Your task to perform on an android device: I'd like to lengthen the workout period, therefore set the timer for 5 minutes longer.
Image 0: 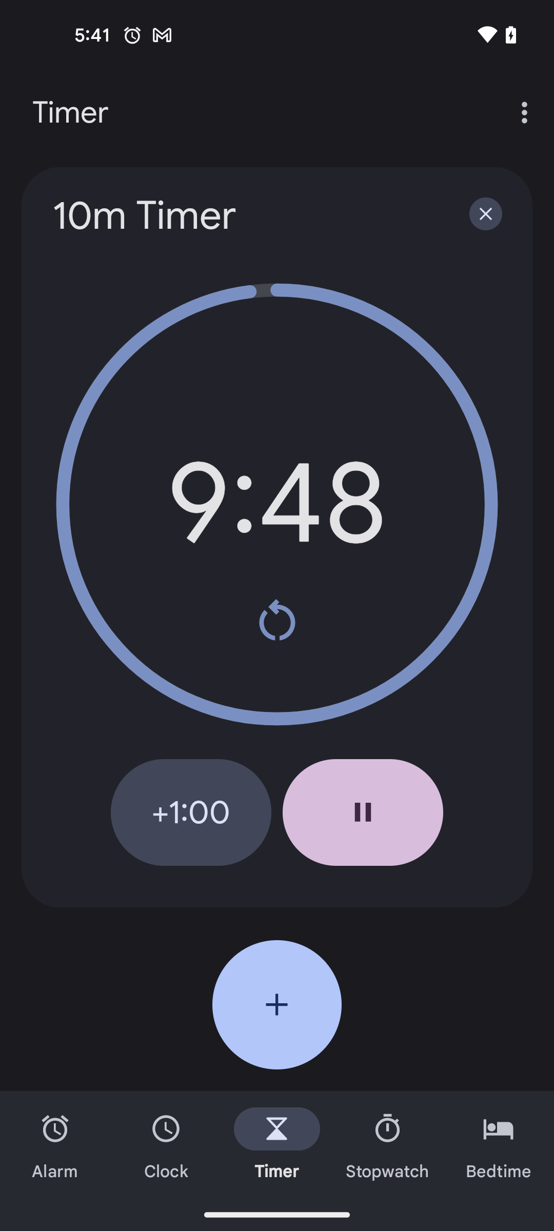
click on the +1 button 5 times to add 5 minutes 
Step 0: click (191, 812)
Image 2: 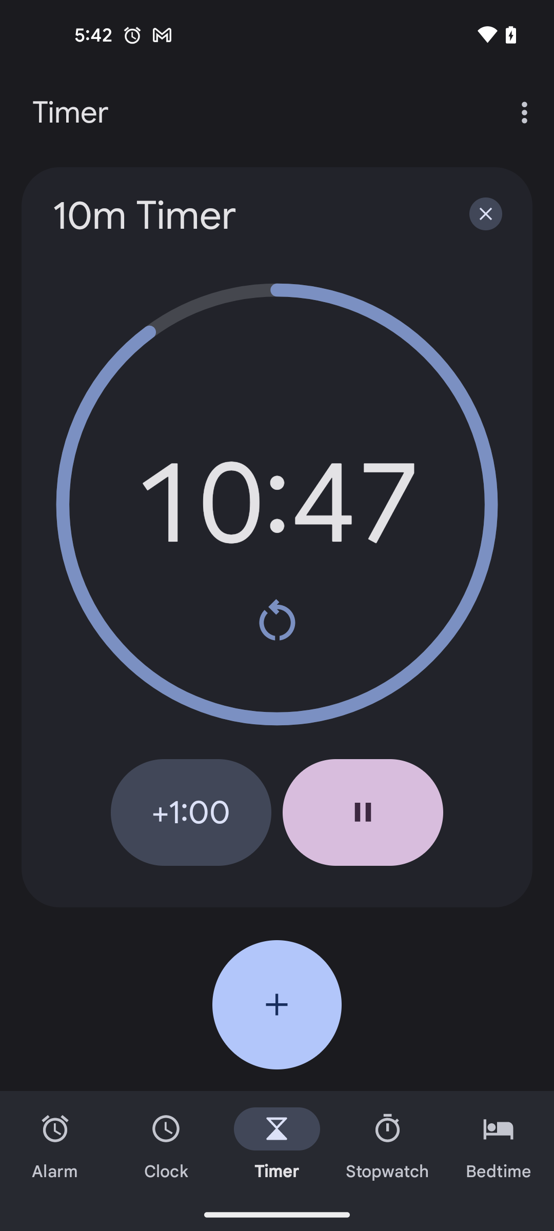
click on the +1 button 5 times to add 5 minutes 
Step 2: click (191, 812)
Image 3: 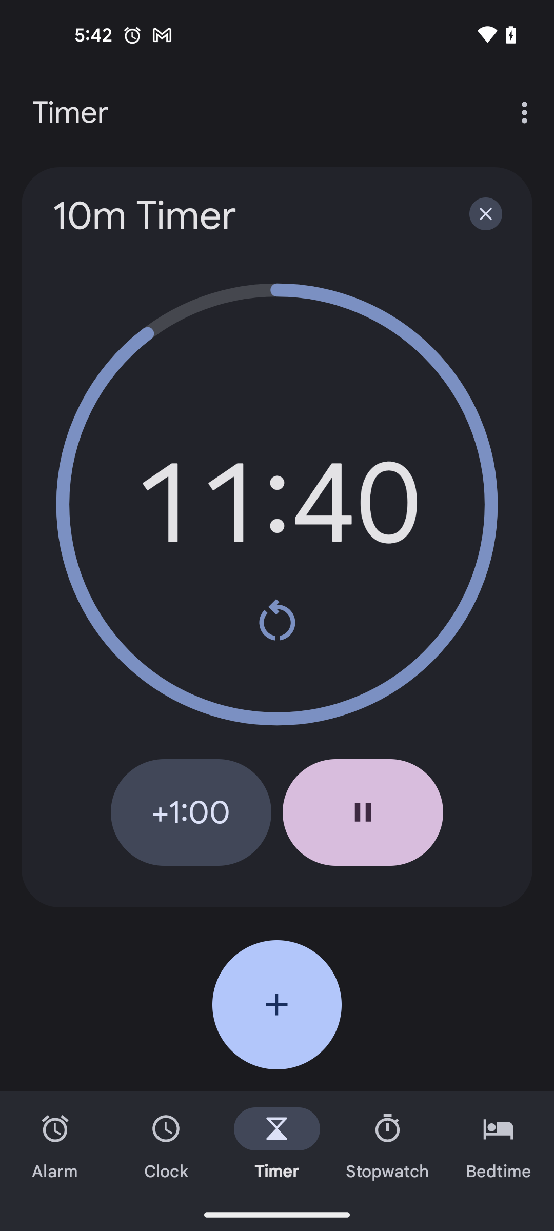
click on the +1 button 5 times to add 5 minutes 
Step 3: click (191, 812)
Image 4: 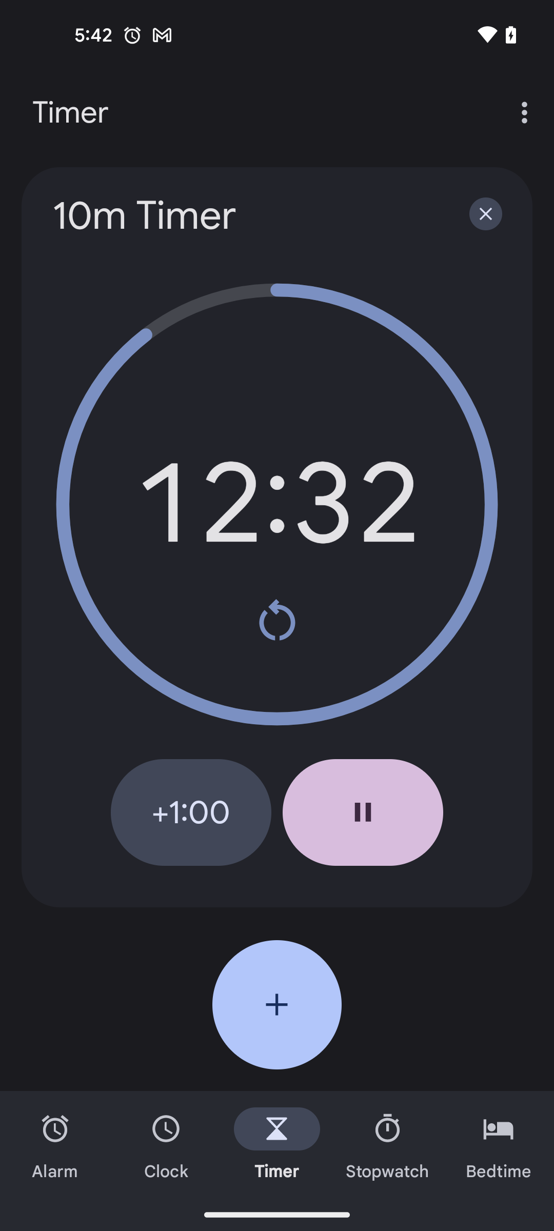
click on the +1 button 5 times to add 5 minutes 
Step 4: click (191, 812)